Your task to perform on an android device: To ensure that the Aldeco 9 Pieces full Hex Allen Key Kit Bolt Spanner is a higher-quality item, I wish to read reviews on the Snapdeal app.
Image 0: 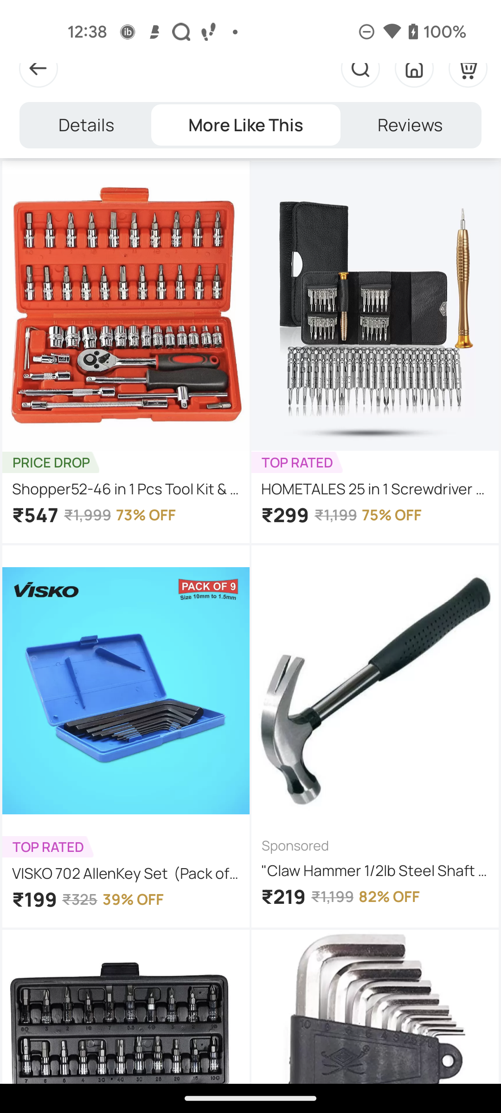
Go back to the previous page
Step 0: press back button
Image 1: 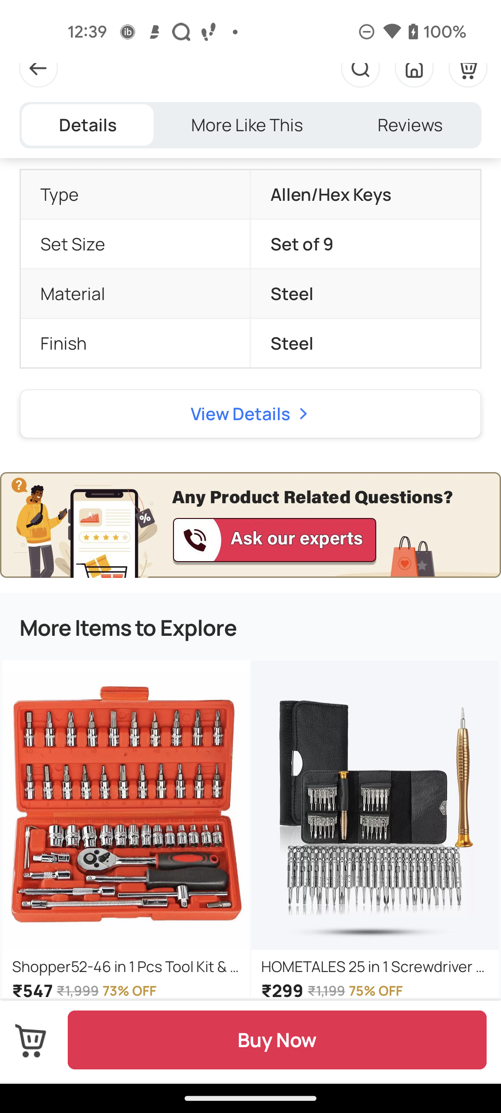
Swipe up to see reviews
Step 1: scroll down
Image 2: 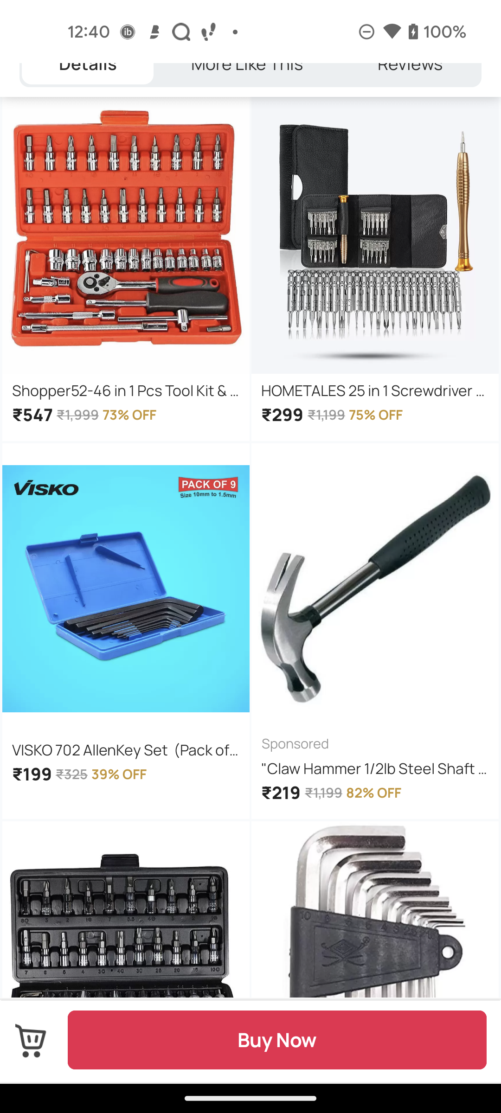
Swipe up to see reviews
Step 2: scroll down
Image 3: 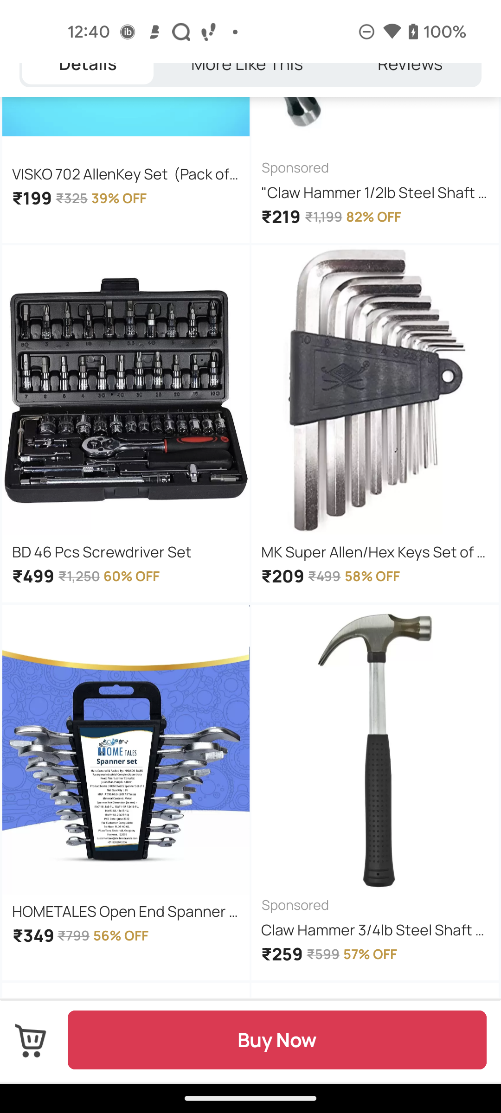
Swipe up to see reviews
Step 3: scroll down
Image 4: 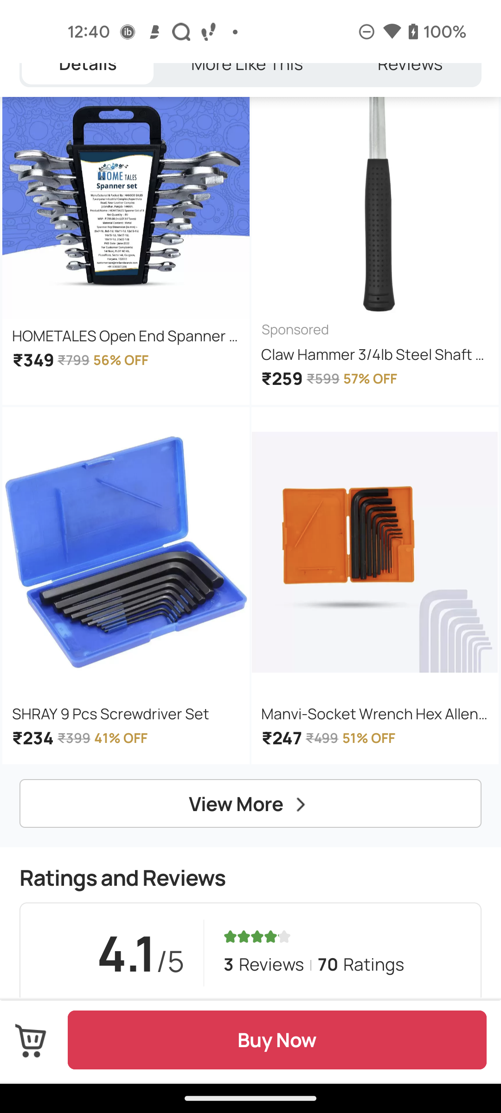
Swipe up to see reviews
Step 4: scroll down
Image 5: 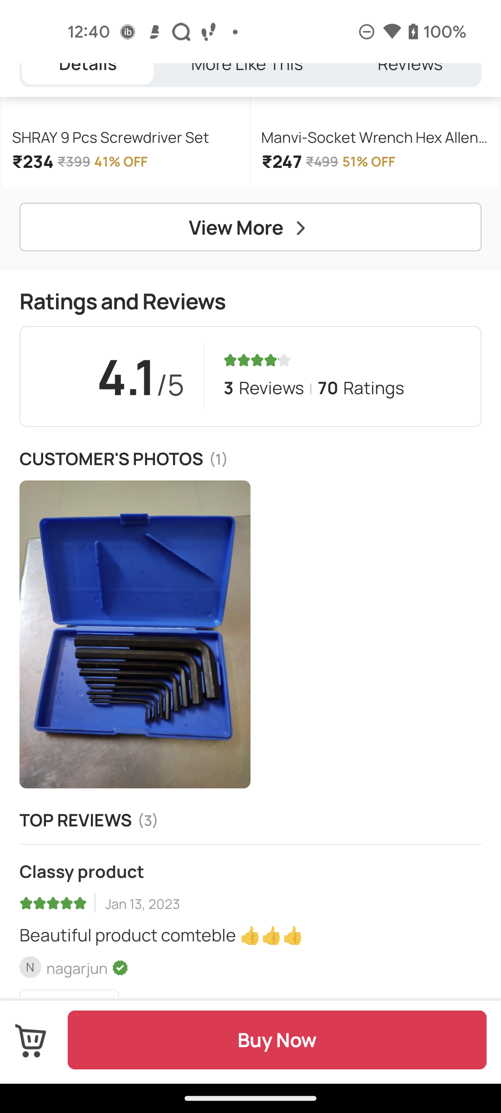
Swipe up to see reviews
Step 5: scroll down
Image 6: 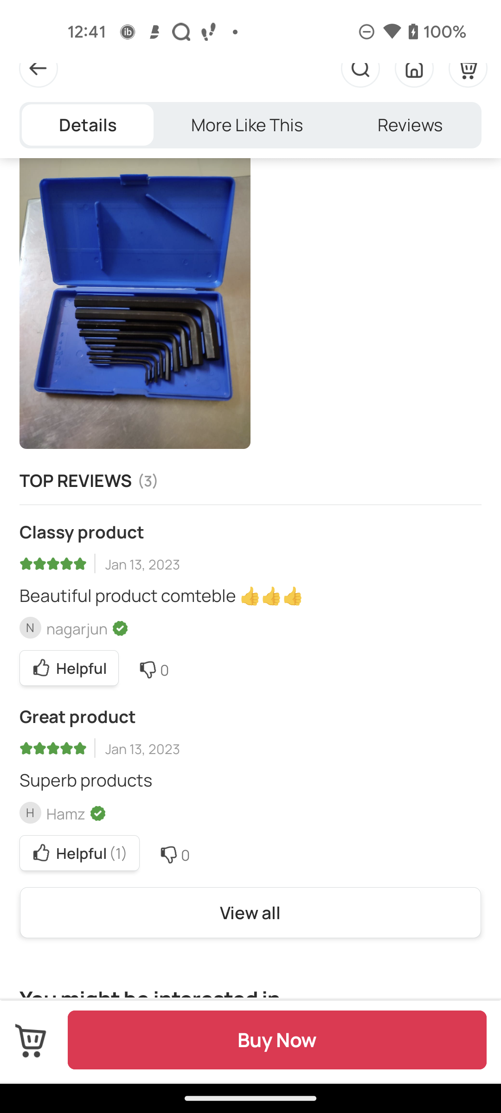
Click on view all
Step 6: click (304, 911)
Image 7: 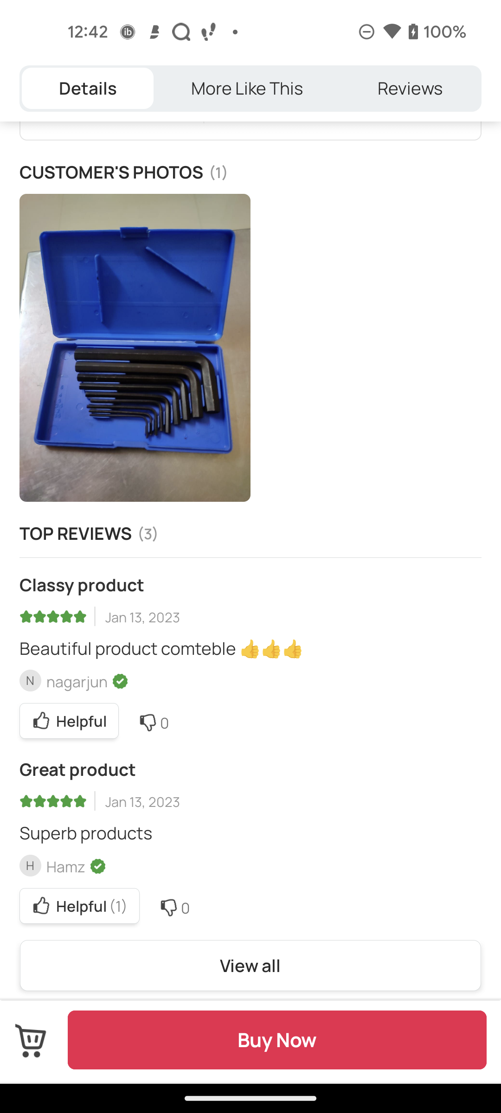
Click on view all
Step 7: wait